Your task to perform on an android device: I'd like to listen to the recorded audio to ensure its quality.
Image 0: 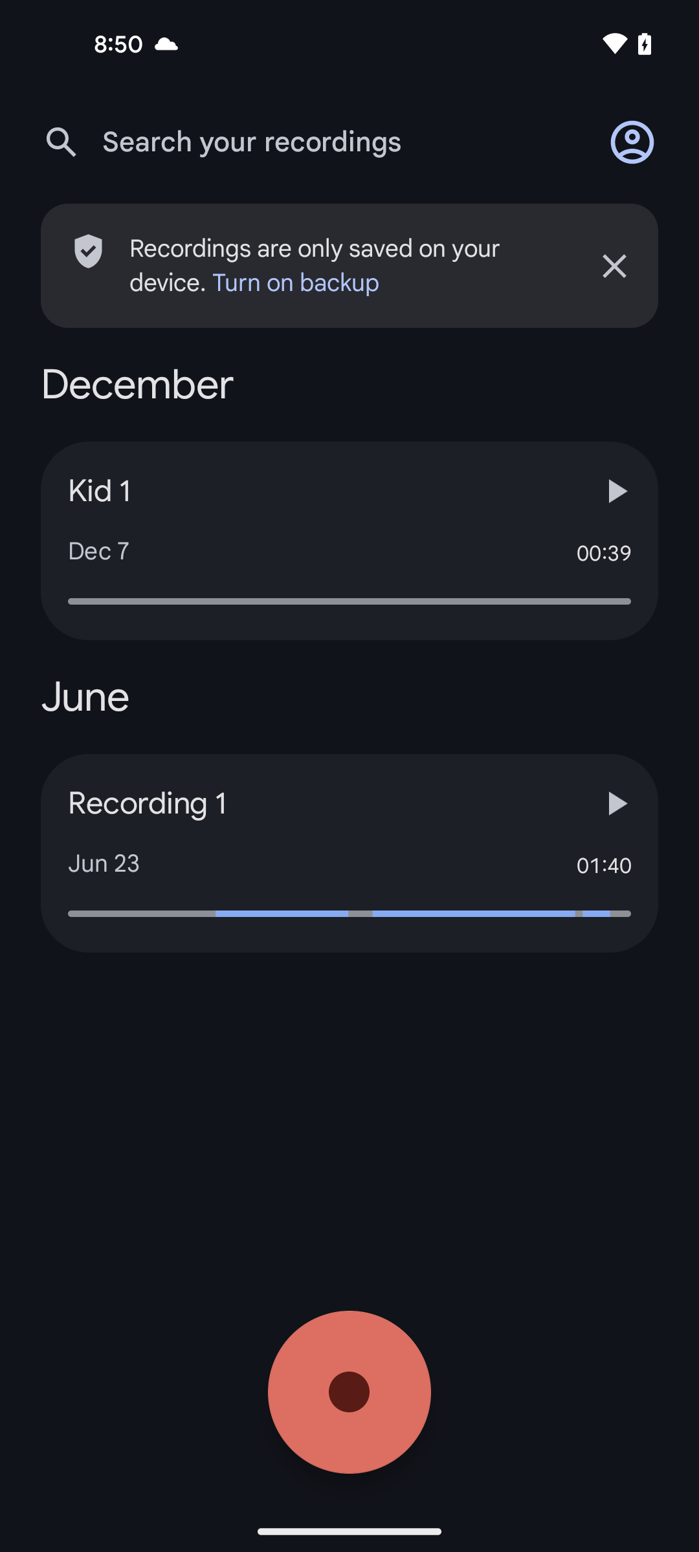
click on the play button icon of saved video Kid 1
Step 0: click (617, 490)
Image 1: 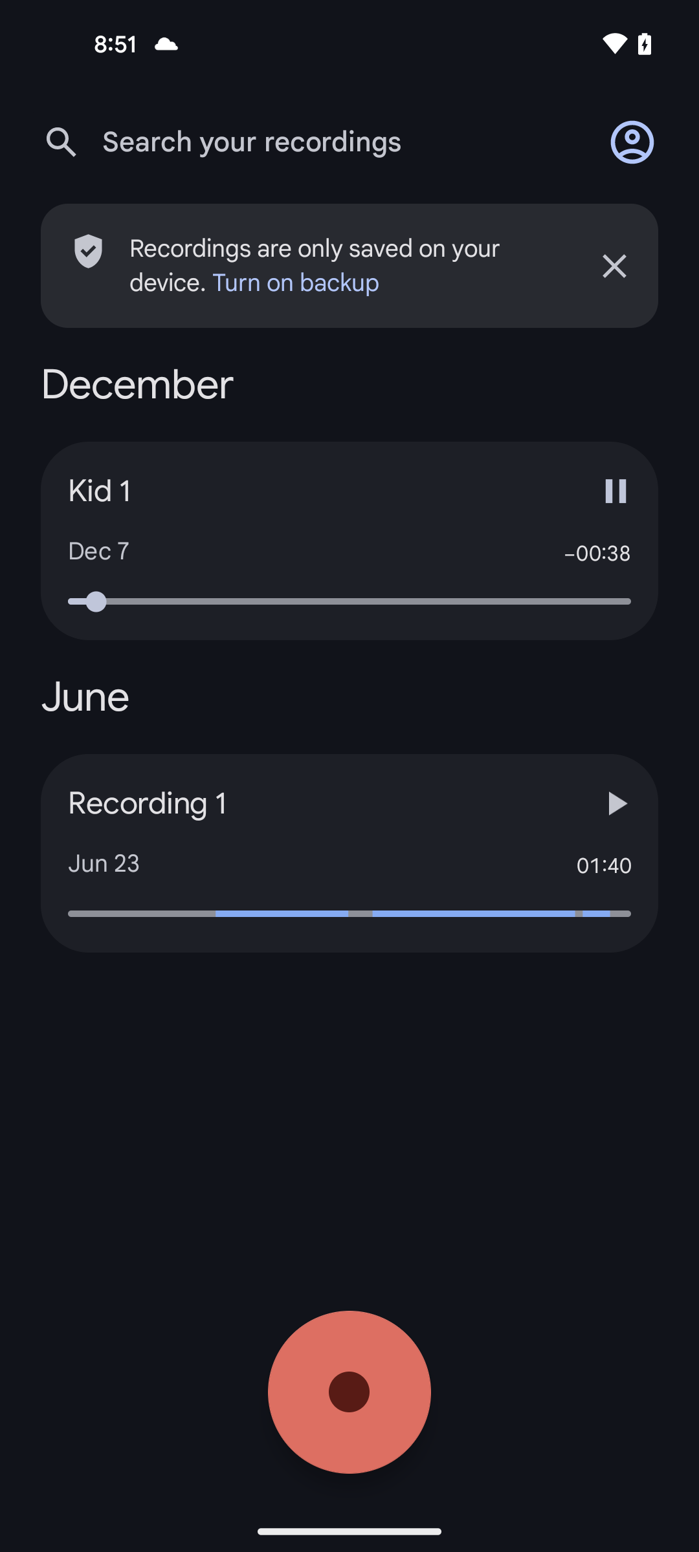
click on the play button icon of saved video Kid 1
Step 1: wait